Your task to perform on an android device: Open the Amtrak app, View the train schedule from New York, NY to Benson, AZ at 3:40 pm Along with view the train arrival and departure time
Image 0: 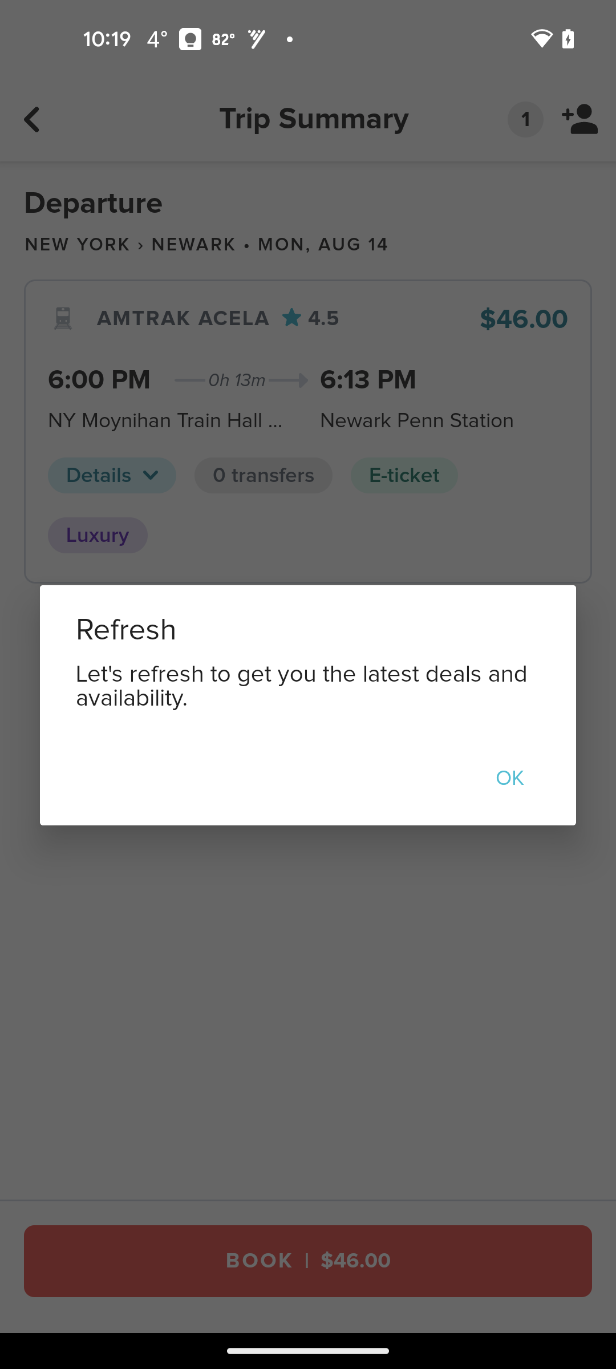
open the  Amtrak app
Step 0: open app "Amtrak"
Image 2: 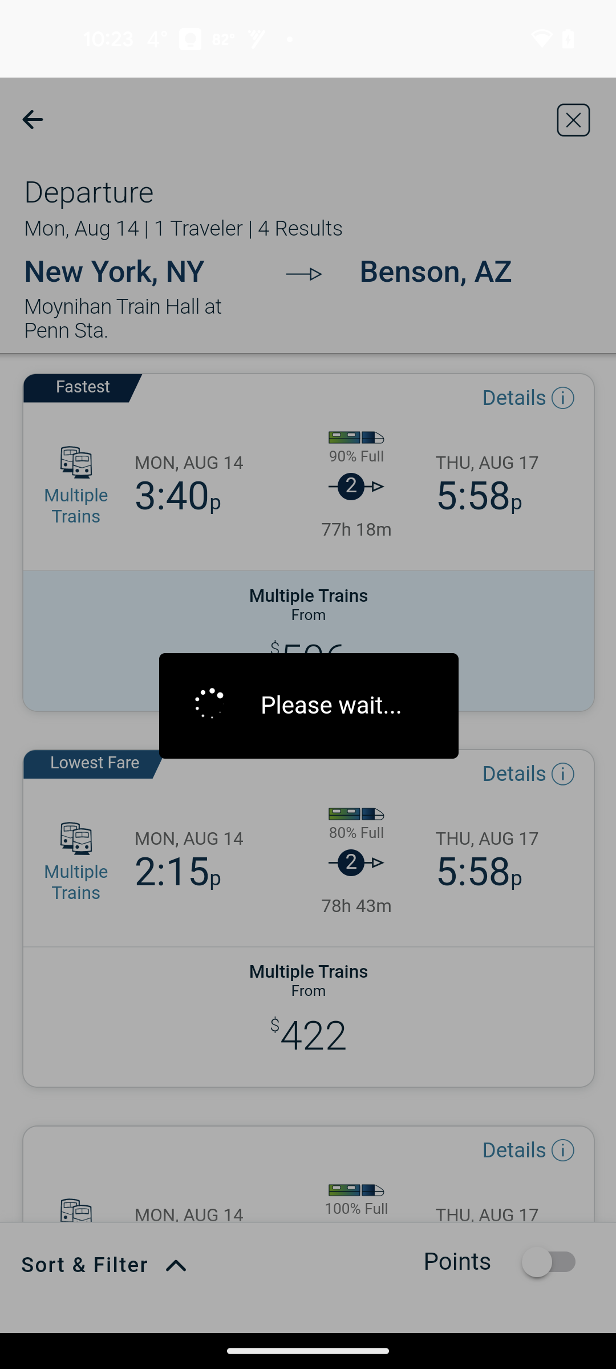
Click on the New York, NY to Benson train scheduled at 3:40 pm to 5:58 pm details tab
Step 2: wait
Image 3: 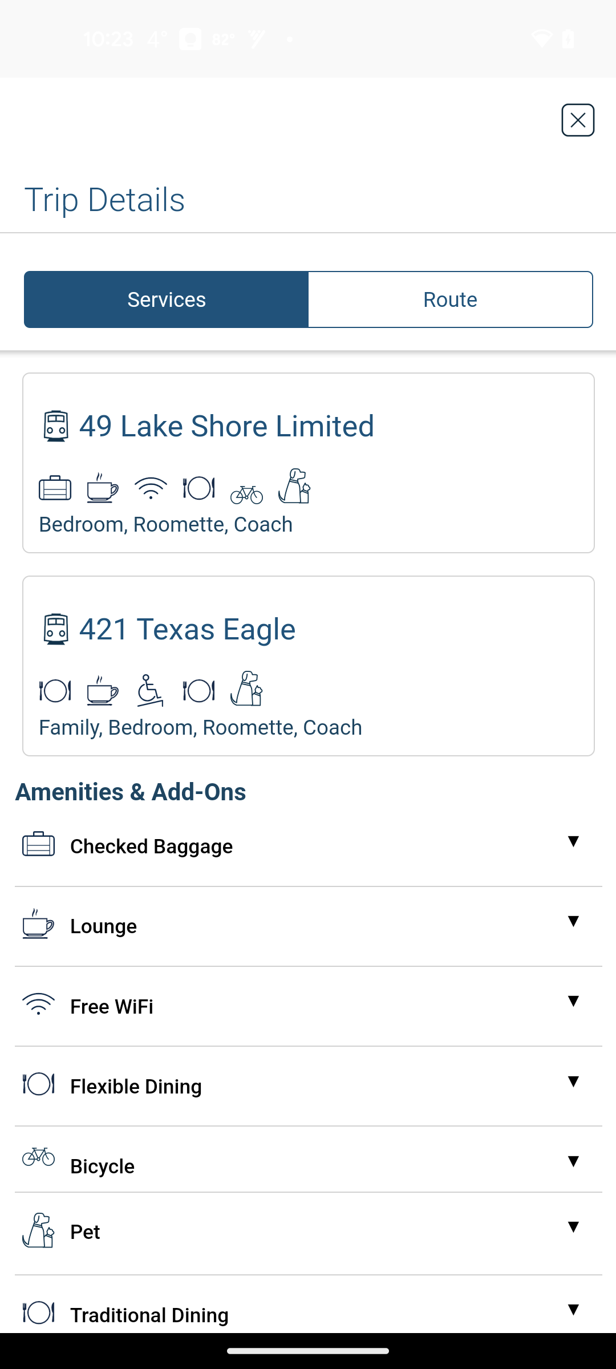
Click on the Route tab
Step 3: click (451, 299)